Your task to perform on an android device: Open my favorite book, The Fellowship of the Ring, in the Google Play book app.
Image 0: 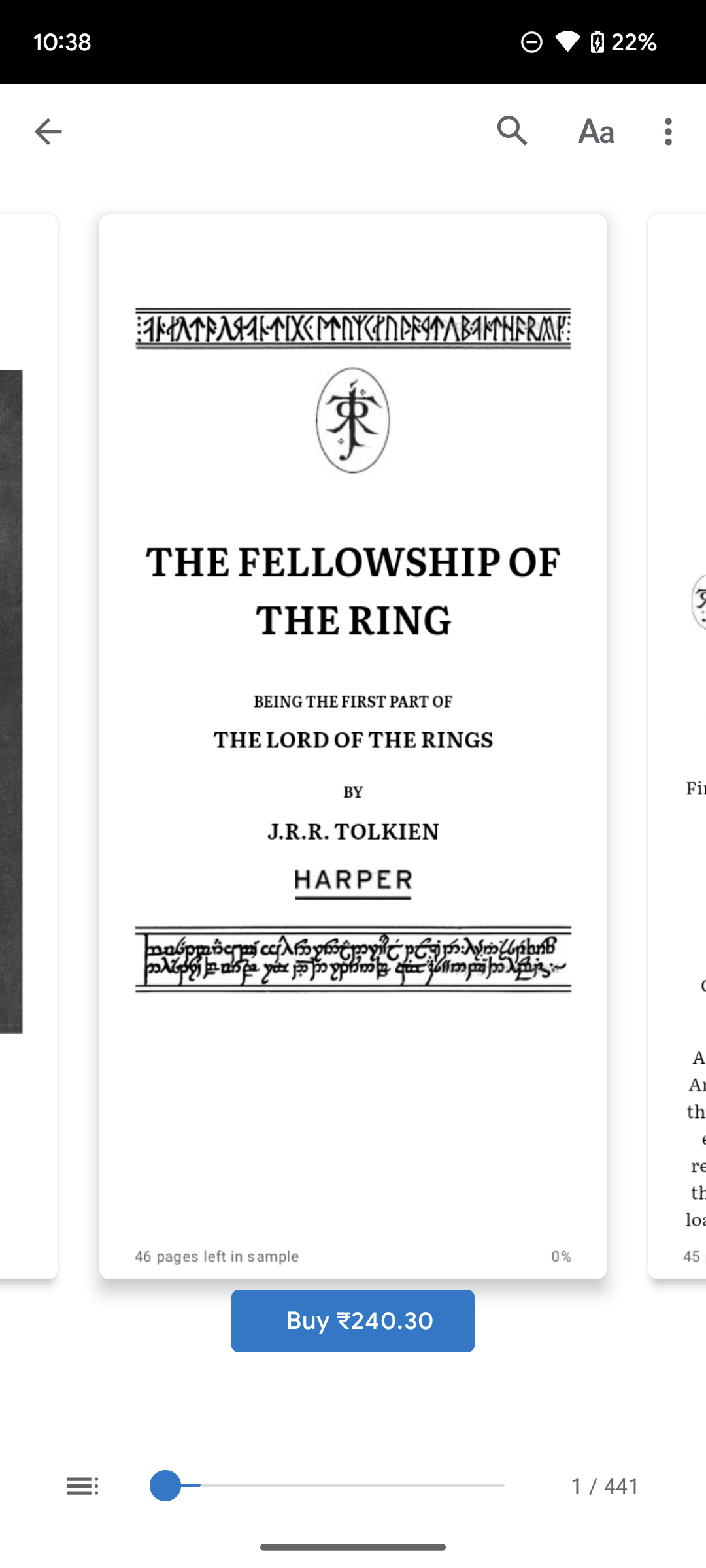
Click on the back icon on the top left corner of the screen.
Step 0: click (48, 131)
Image 1: 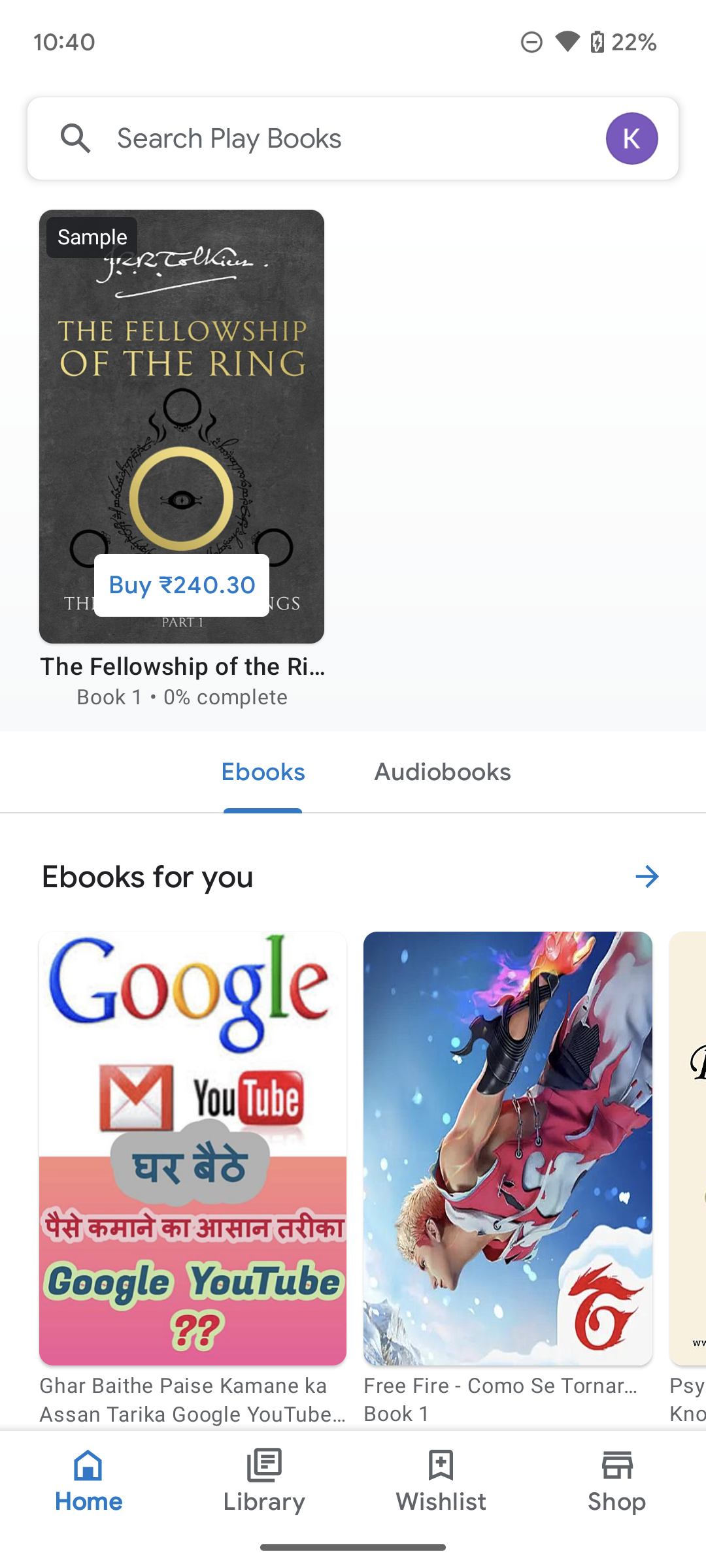
Click on the Book on the top of the screen.
Step 1: click (181, 457)